Your task to perform on an android device: Open the Serenity app, I would like to listen to a personalized guided meditation to help me be productive throughout the day.
Image 0: 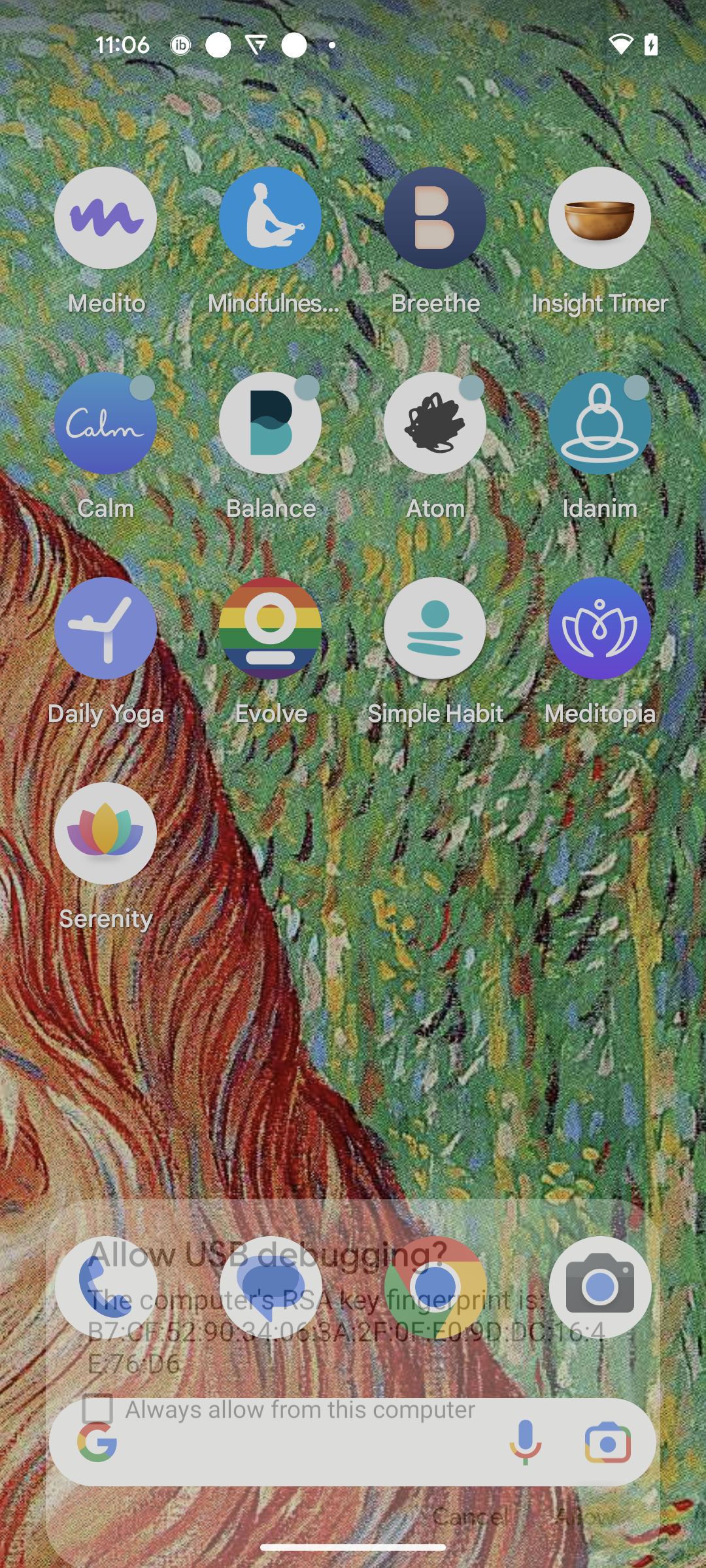
Open the Serenity app
Step 0: open app "Serenity"
Image 1: 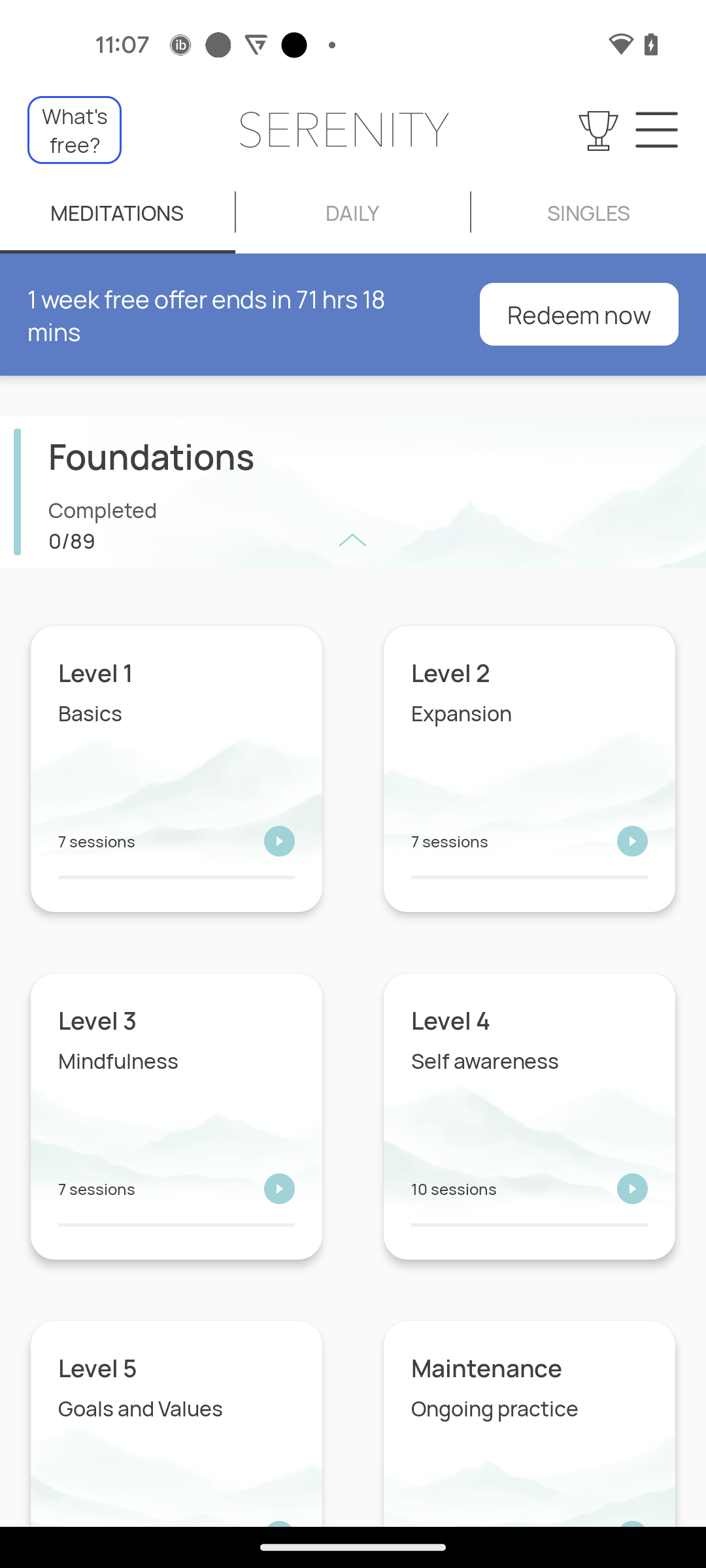
Click on the Level 1 meditation option
Step 1: click (197, 762)
Image 2: 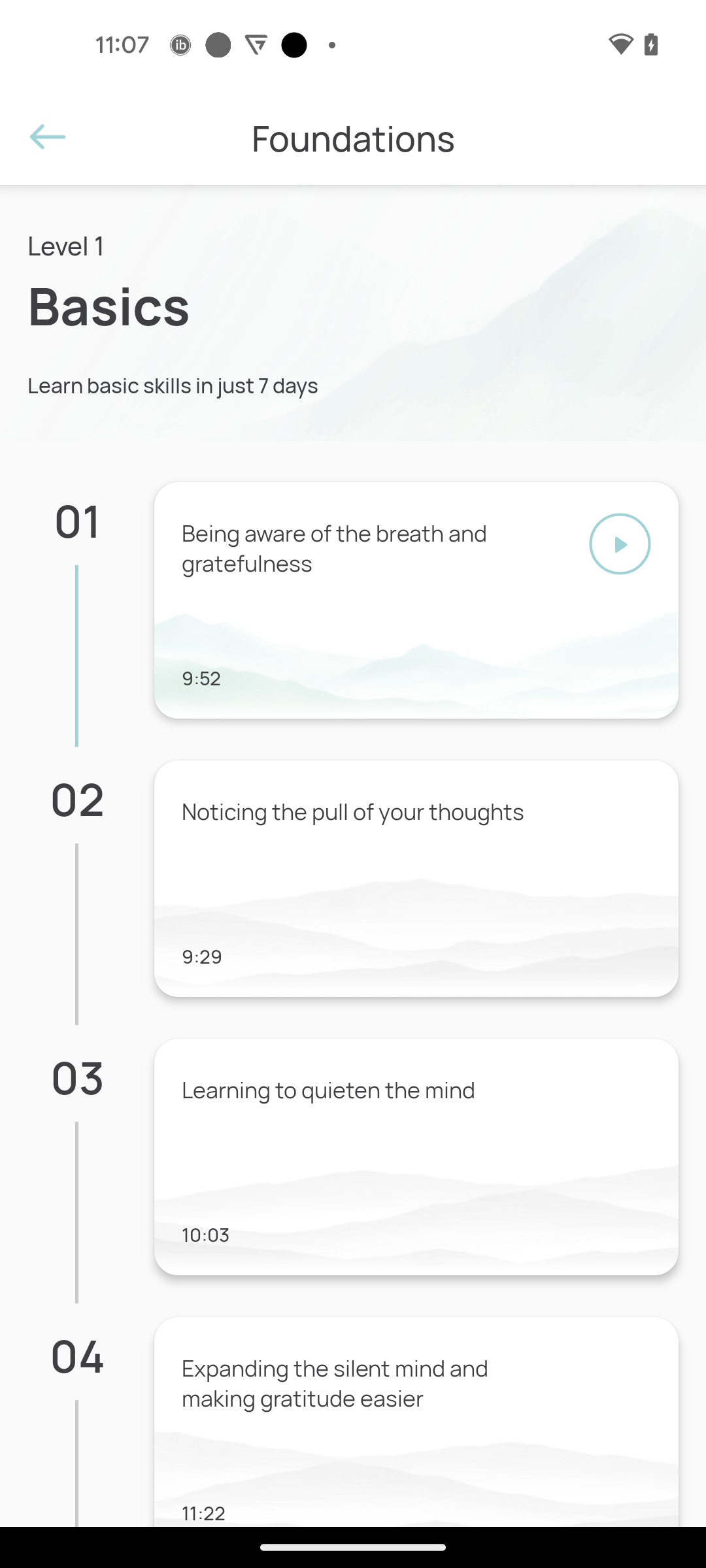
Click on the Play icon
Step 2: click (609, 534)
Image 3: 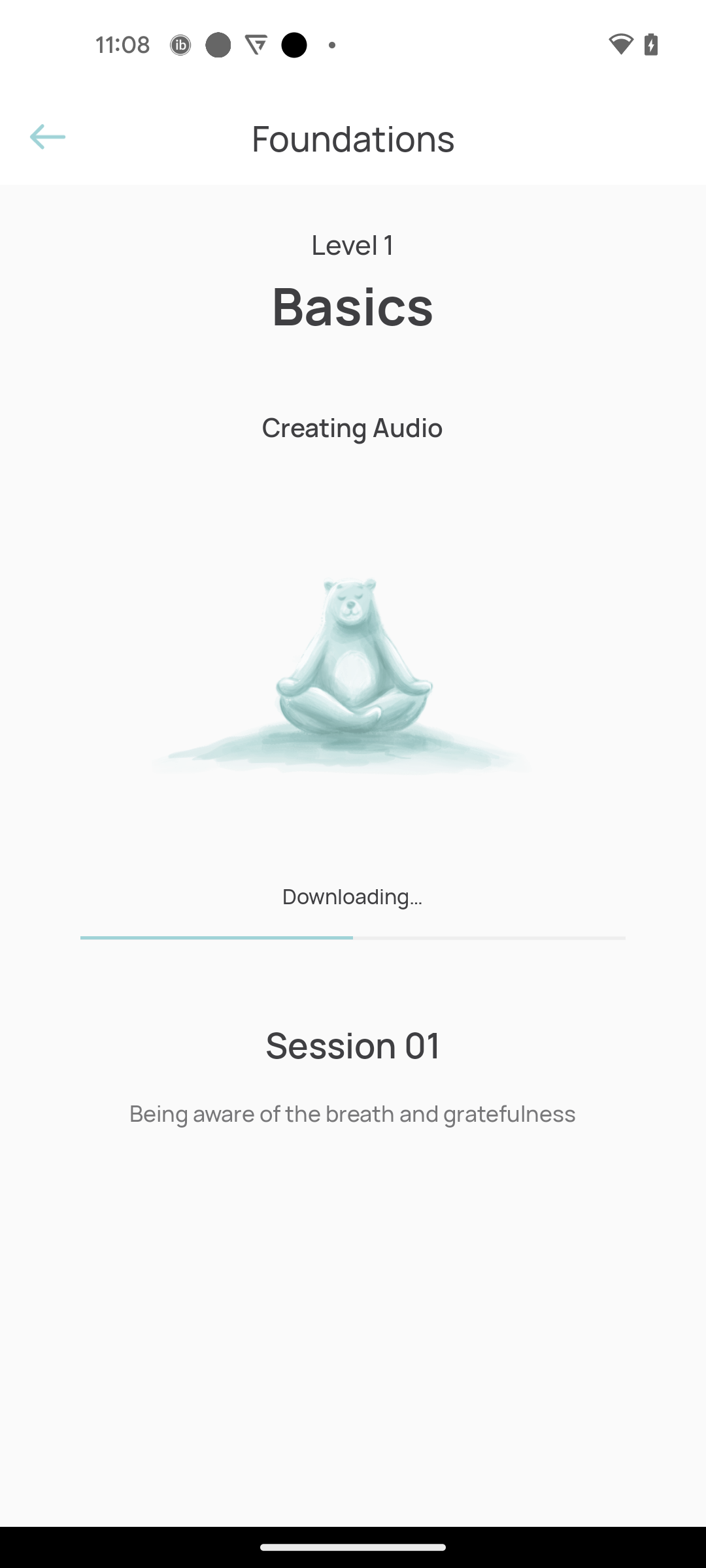
Click on the Play icon
Step 3: wait